Your task to perform on an android device: I want to slightly boost the brightness on the Amazon Kindle app since it will be more comfortable to read the book.
Image 0: 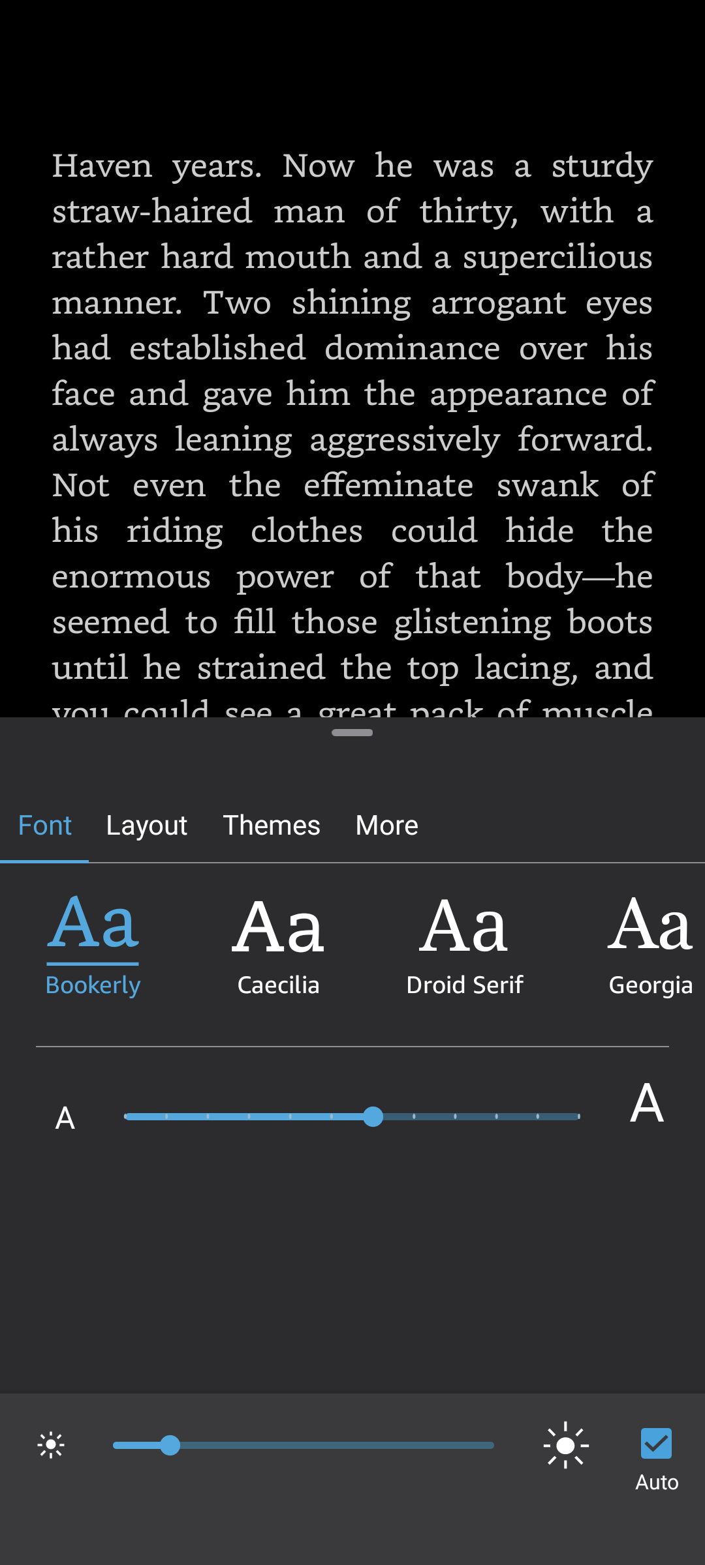
Swipe right to increase the brightness
Step 0: scroll left